Your task to perform on an android device: Go to the Notebook app & search for Demo ABC note
Image 0: 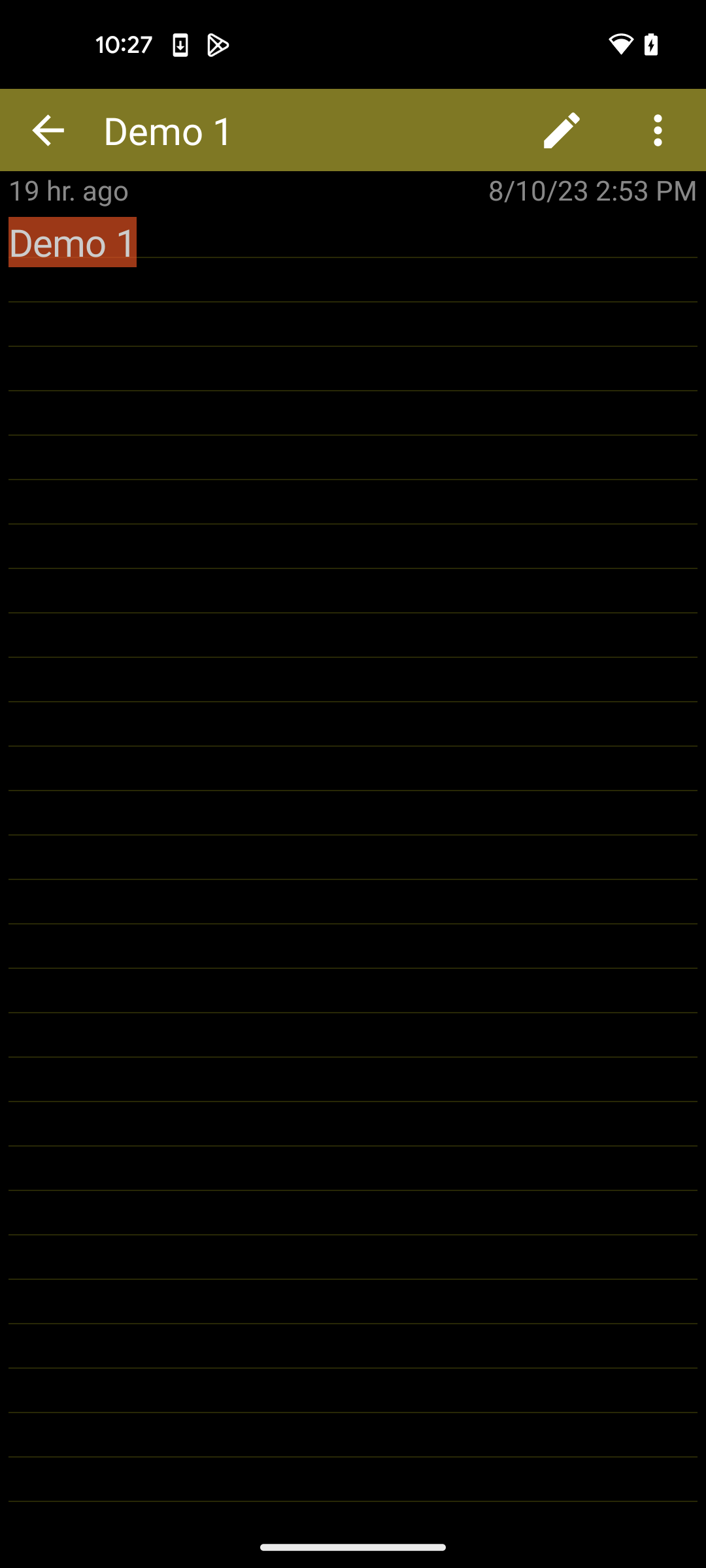
open the Notebook app
Step 0: open app "Notebook"
Image 1: 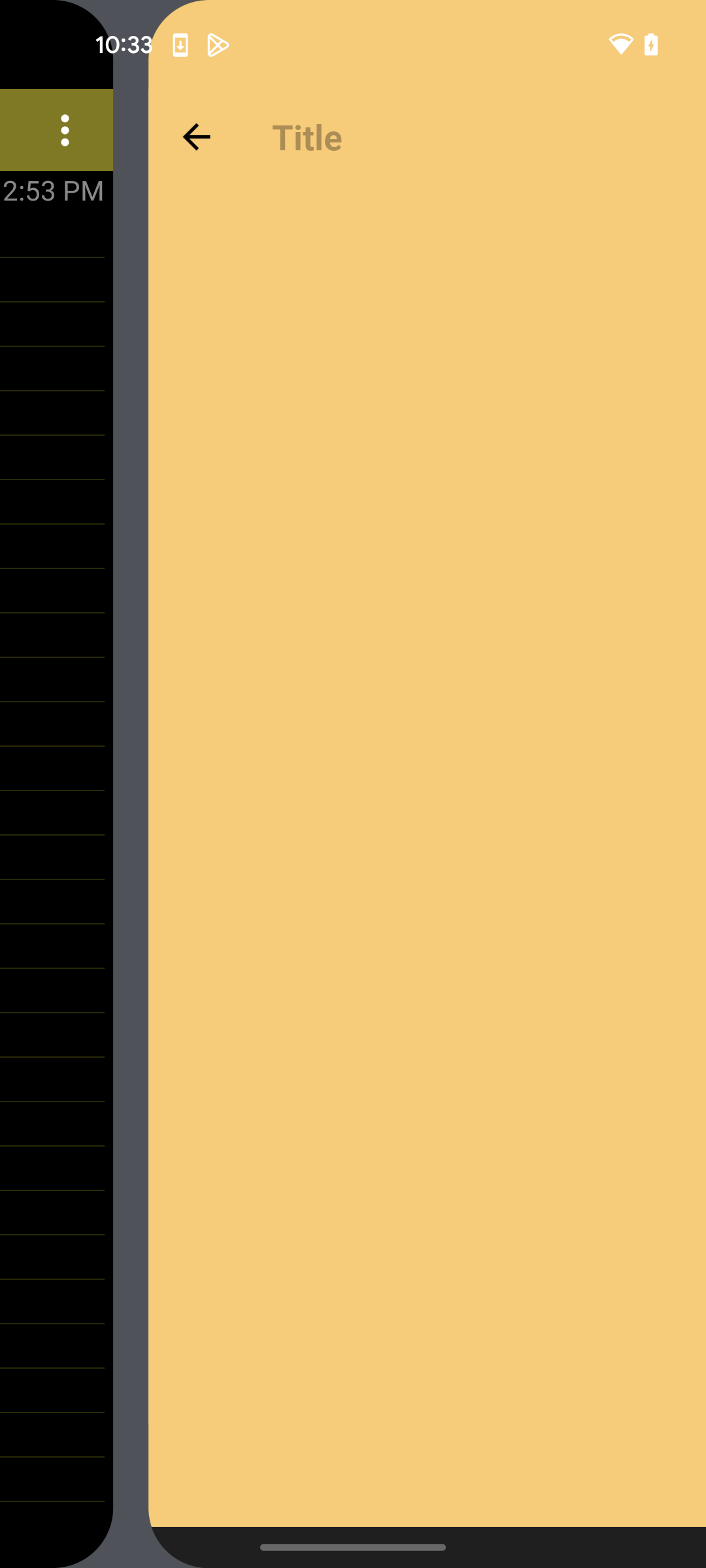
open the Notebook app
Step 1: wait
Image 2: 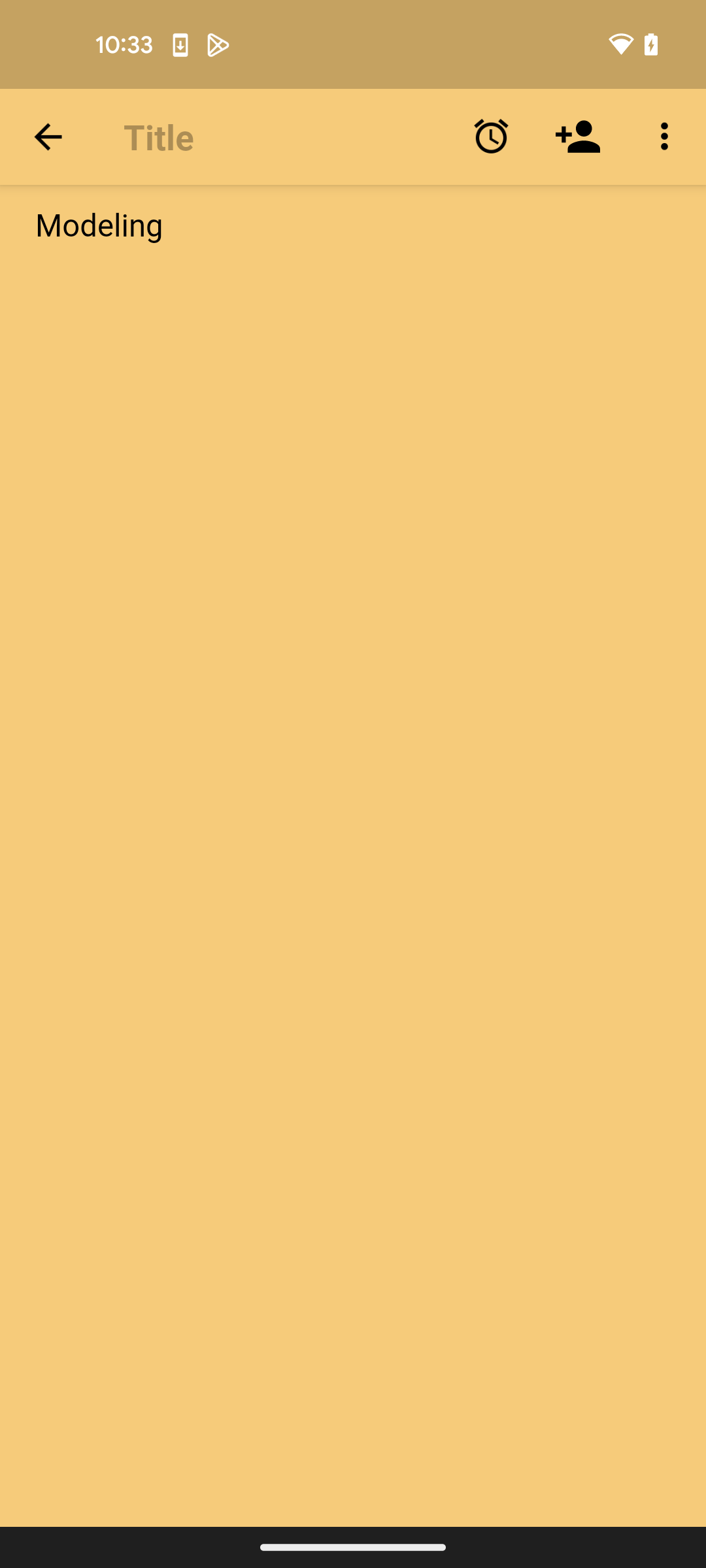
go back
Step 2: press back button
Image 3: 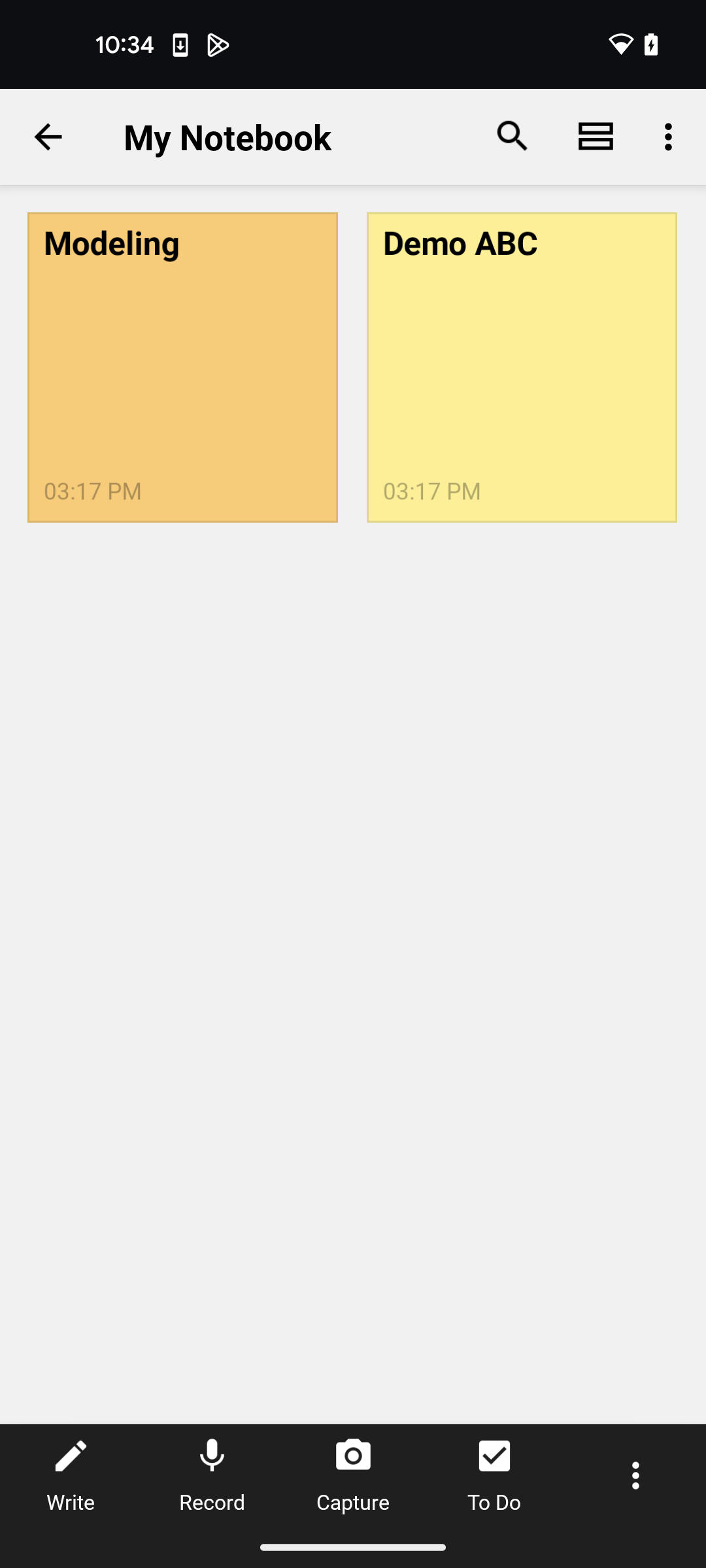
click on the search icon at the top of the screen
Step 3: click (513, 137)
Image 4: 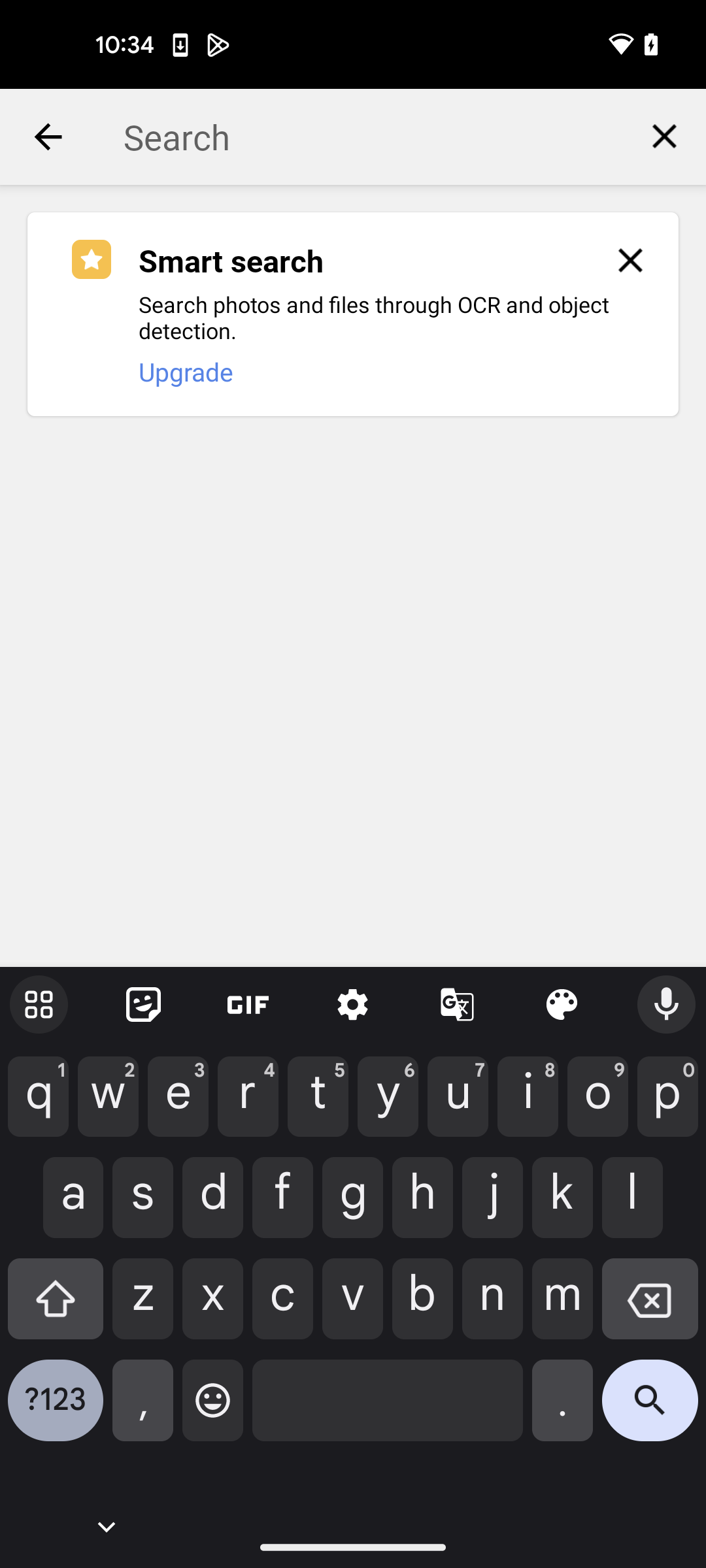
enter the note name Demo ABC
Step 4: type "Demo ABC"